Your task to perform on an android device: I really liked TOOLBX 14 Gauge Copper wire product, thus add it in the cart.
Image 0: 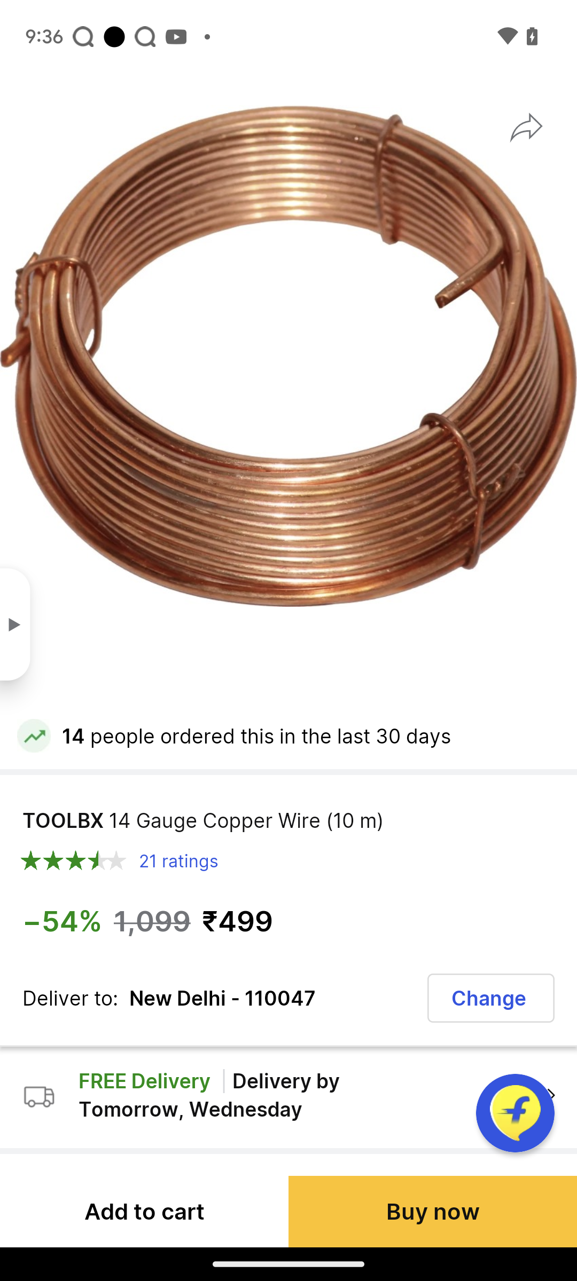
Click on add to cart button
Step 0: click (144, 1192)